Your task to perform on an android device: My personal life is very hectic on a daily schedule, so I need some meditation. I would like to play a peaceful guided meditation and listen to this meditation in the Balance app
Image 0: 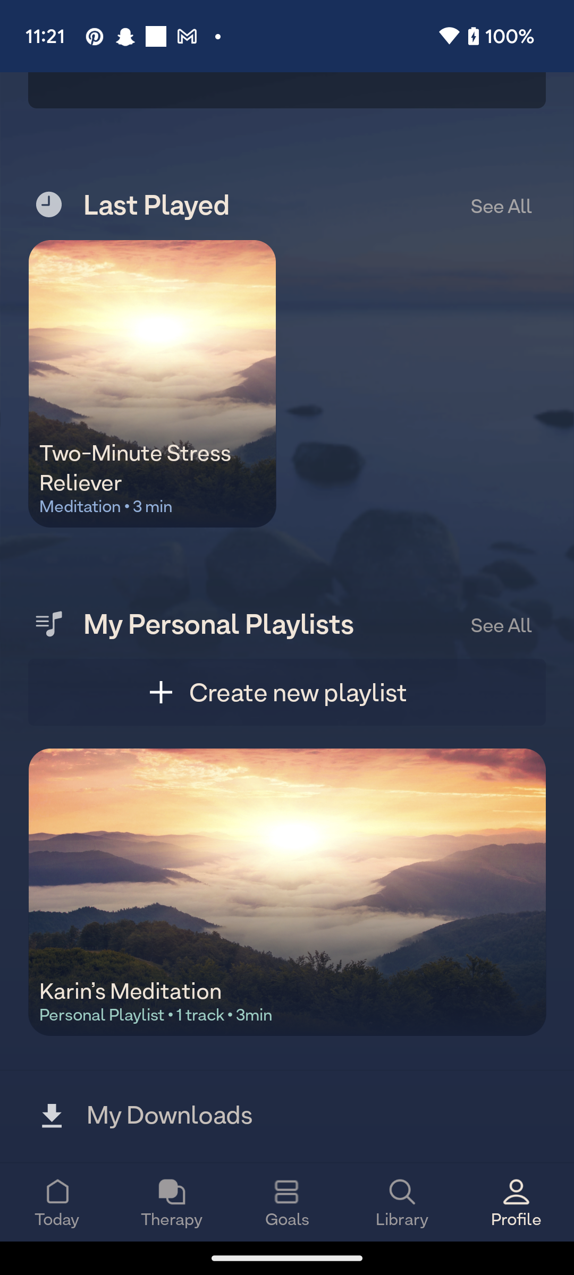
Open the Balance app
Step 0: open app "Balance"
Image 2: 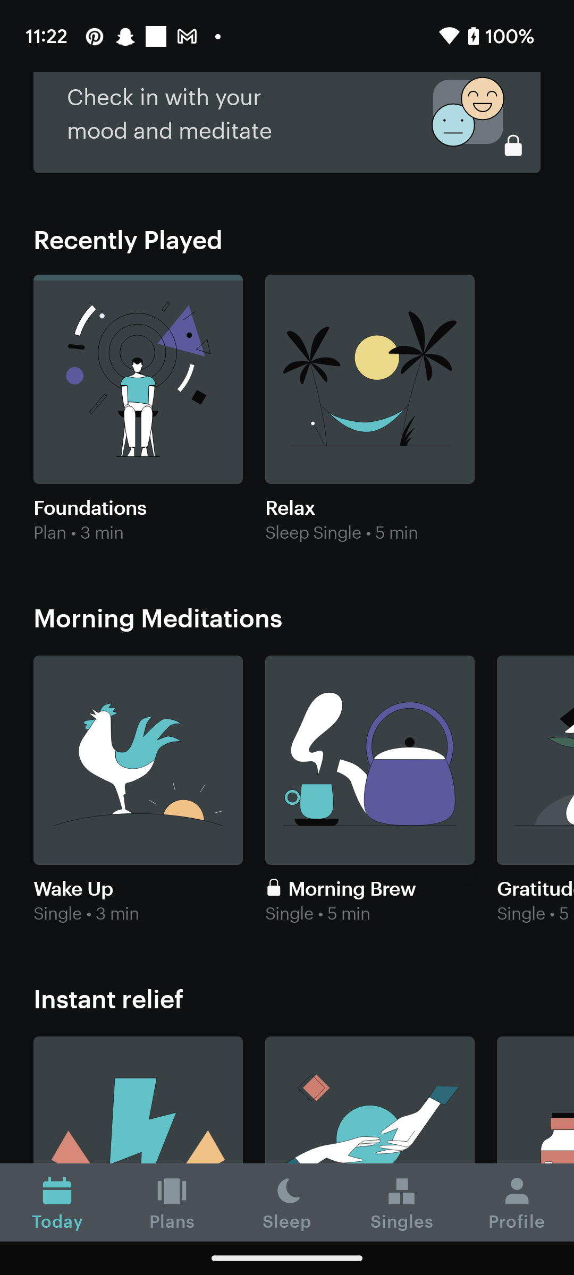
Click on the Relax 
Step 2: click (396, 414)
Image 3: 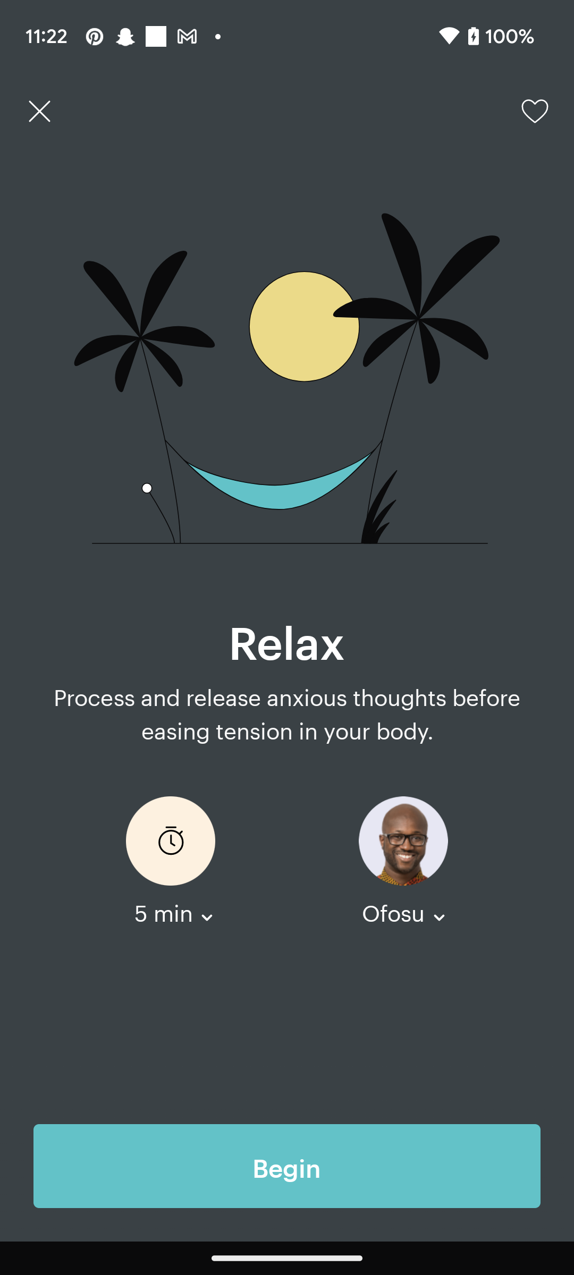
Click on the begin button 
Step 3: click (427, 1152)
Image 4: 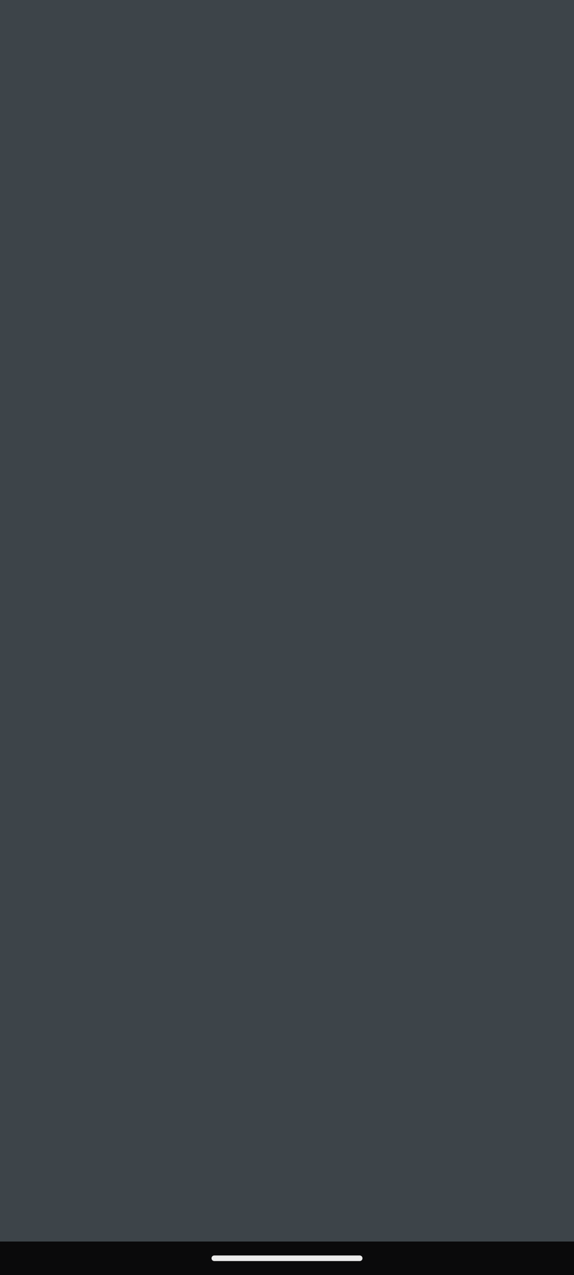
Click on the begin button 
Step 4: wait